Your task to perform on an android device: I want to make a new slide in "madison" for a presentation about the charity function at the YMCA using powerpoint app
Image 0: 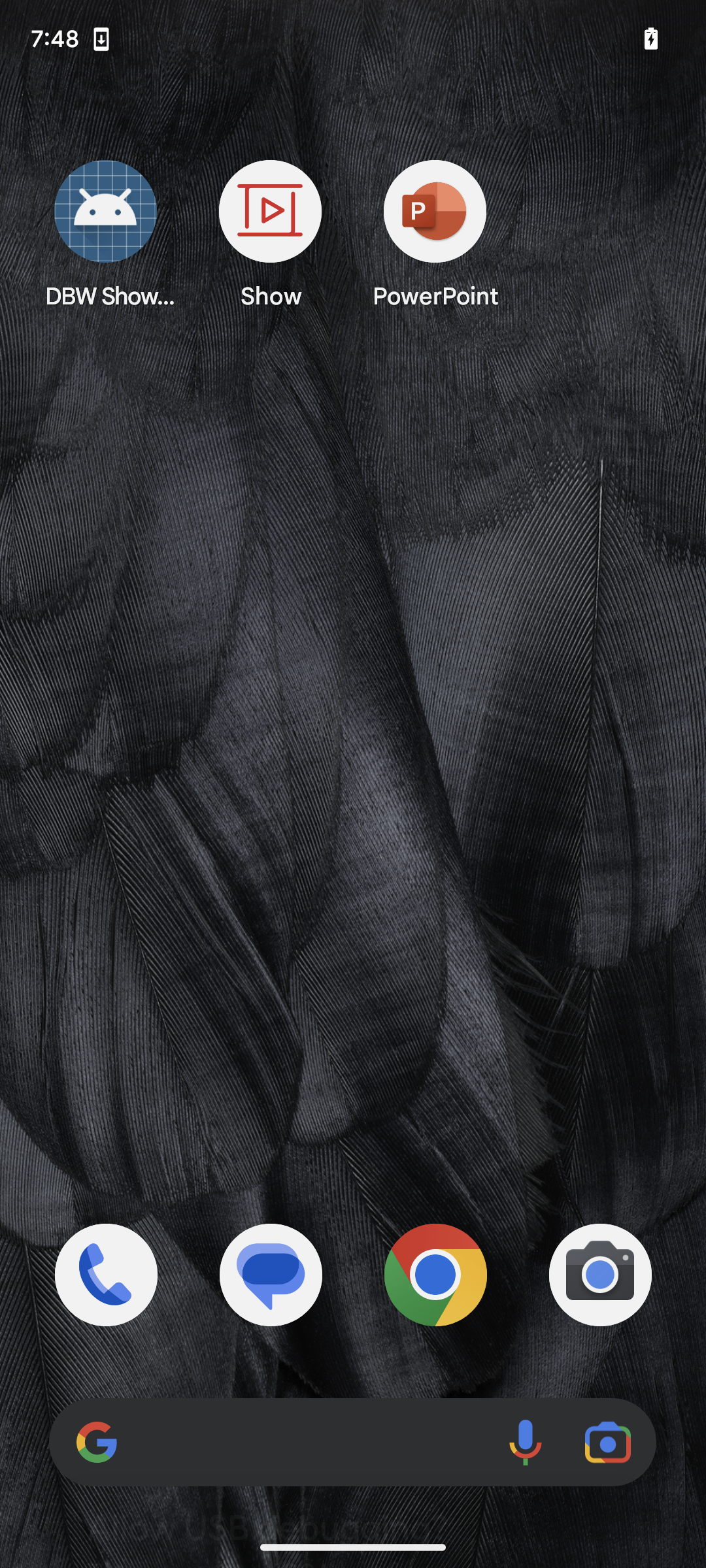
click on Powerpoint at the screen to open the app
Step 0: open app "PowerPoint"
Image 1: 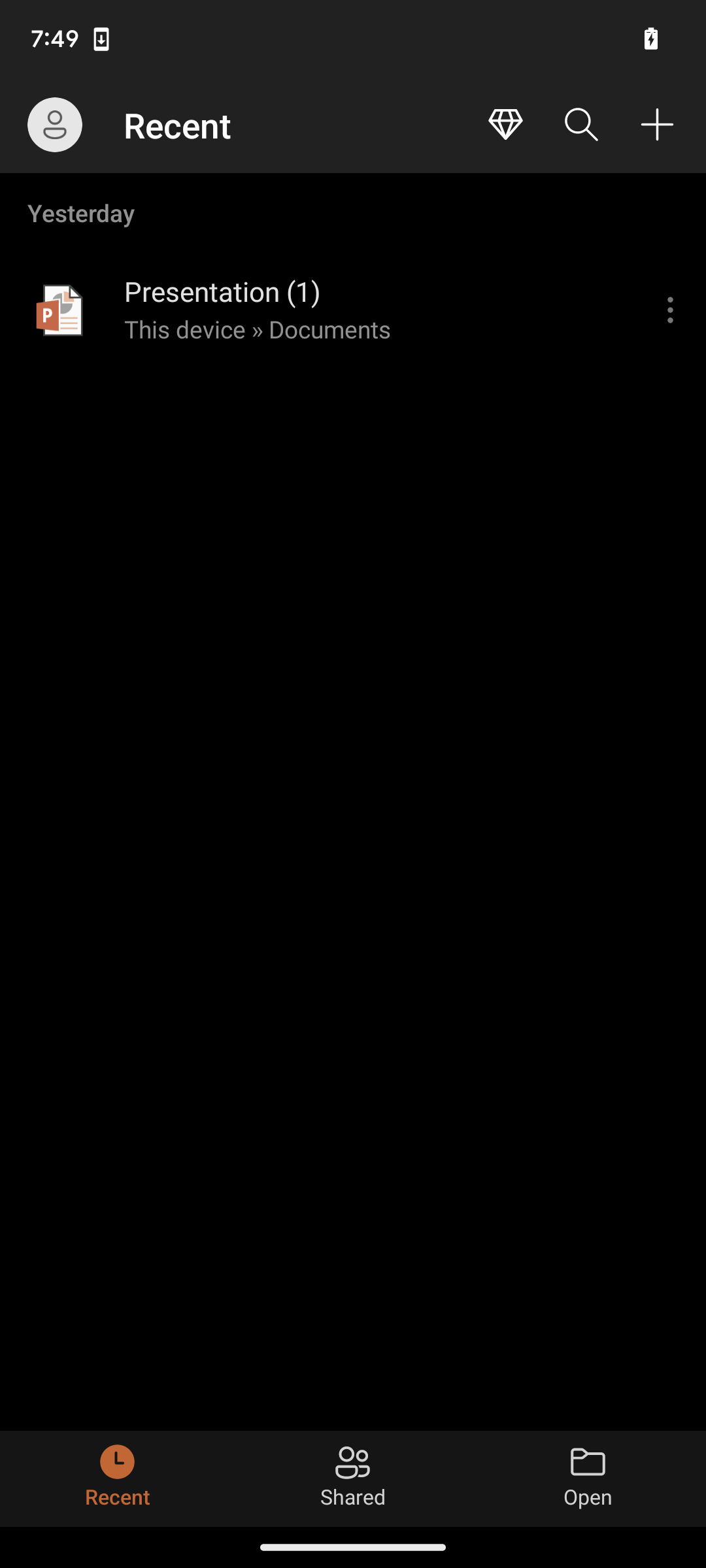
click on the plus icon ( create new) at the upper right corner of the screen 
Step 1: click (657, 124)
Image 2: 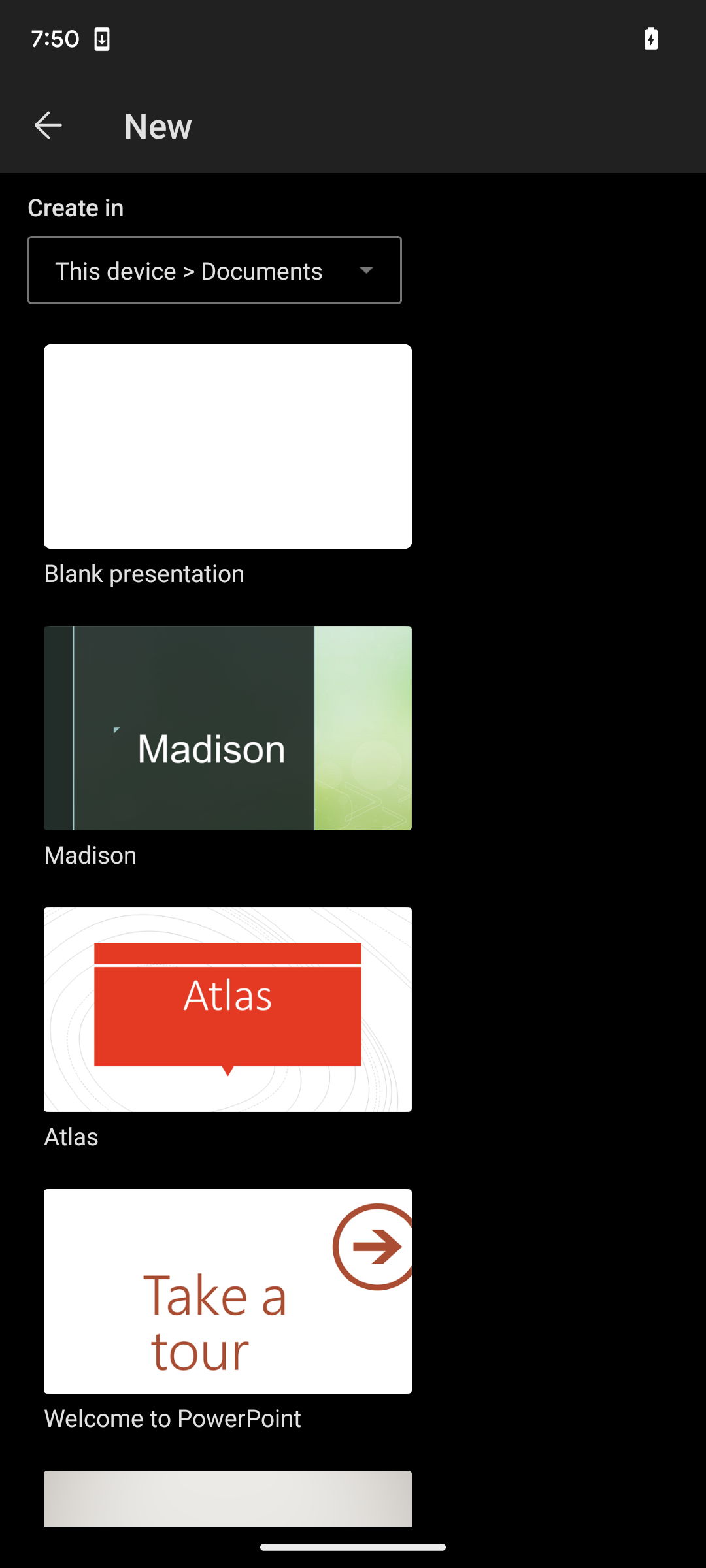
click on Madison (top second option) to create a new slide 
Step 2: click (228, 749)